Your task to perform on an android device: Use the All Currency Converter app to keep track of the USD to BLR conversion rates.
Image 0: 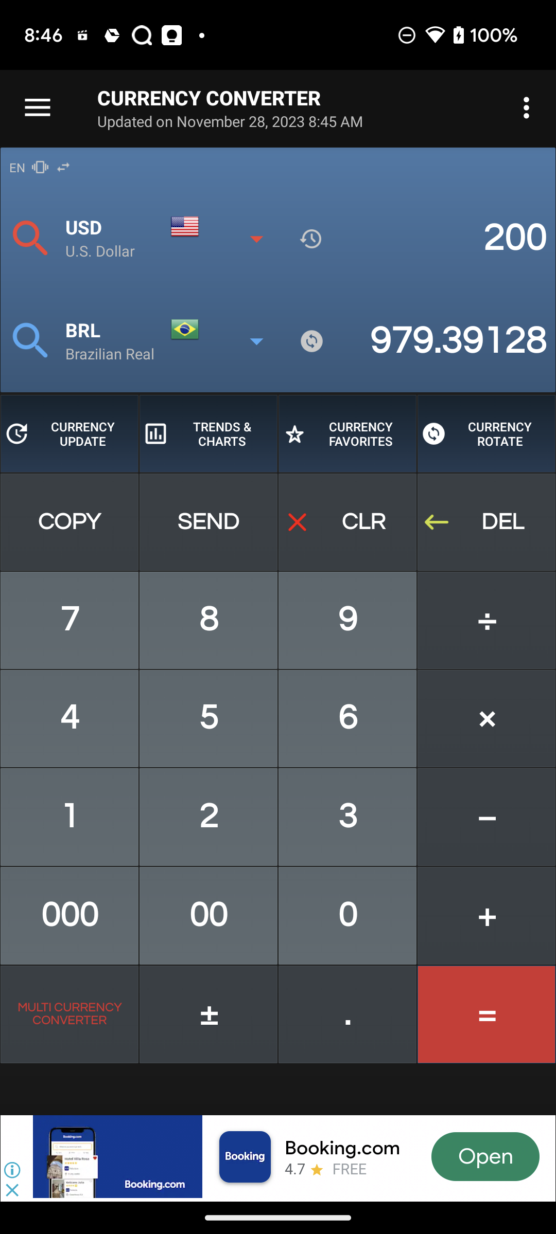
Click on TRENDS & CHARTS section 
Step 0: click (208, 433)